Your task to perform on an android device: Go to the bewakoof app, Tap on the search bar and enter men's black zipper casual joggers 
Image 0: 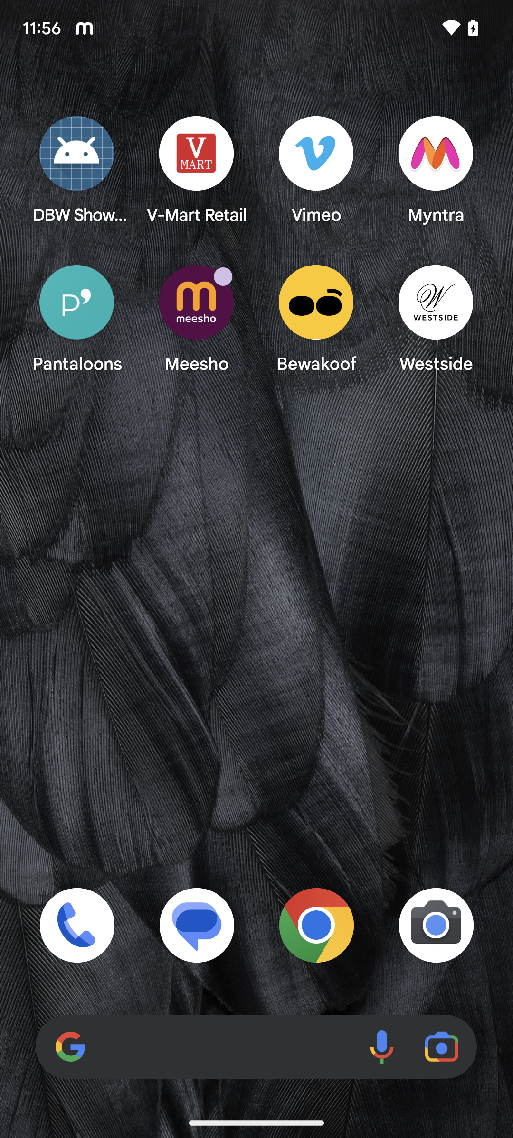
Open the bewakoof app
Step 0: open app "Bewakoof"
Image 1: 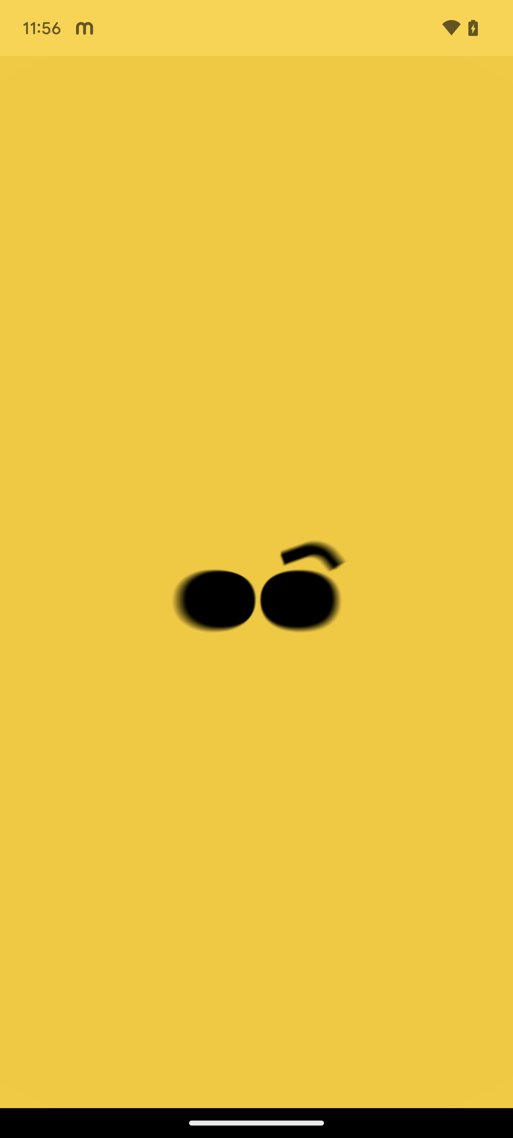
Open the bewakoof app
Step 1: wait
Image 2: 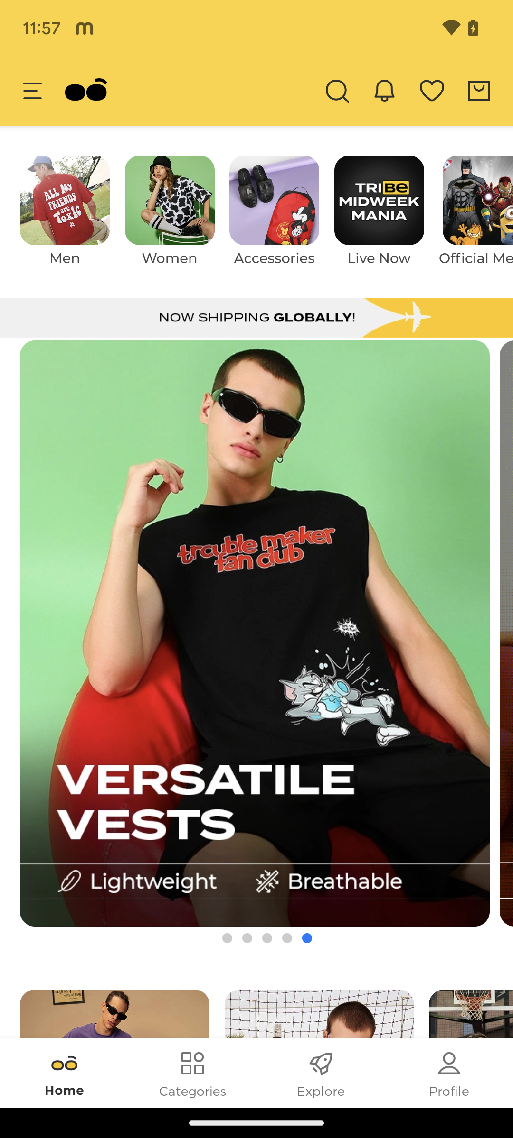
Click on the search icon on the left side of the bell icon at the top of the screen
Step 2: click (337, 90)
Image 3: 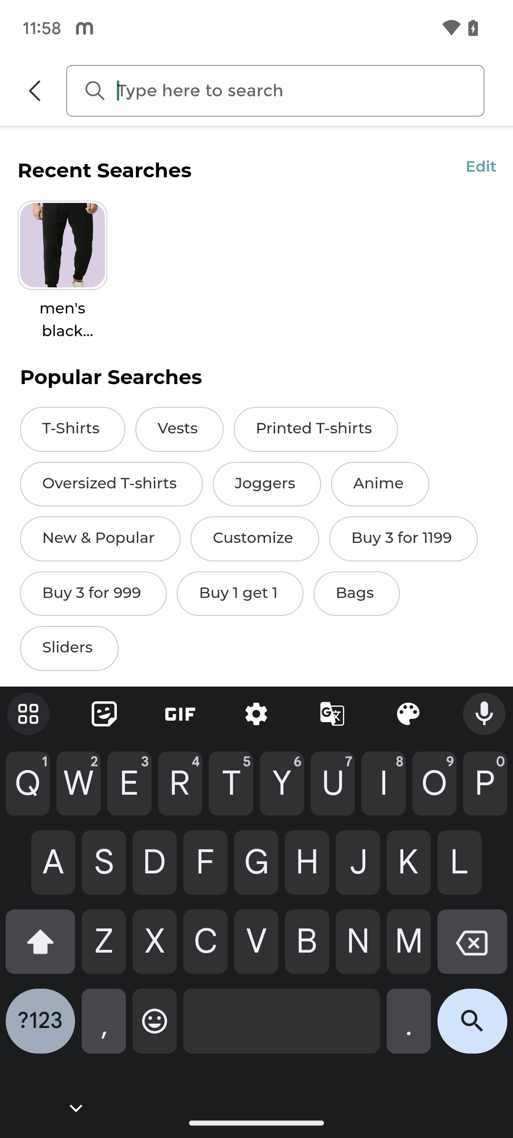
Enter men's black zipper casual joggers in the search bar at the top of the screen
Step 3: type "men's black zipper casual joggers"
Image 4: 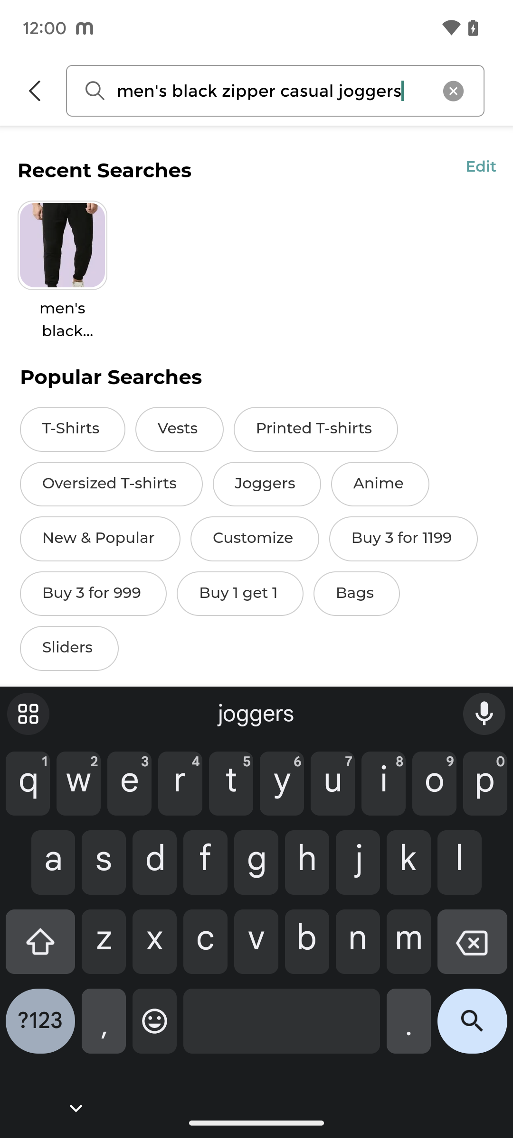
Click on the search icon at the bottom right of the screen
Step 4: click (472, 1028)
Image 5: 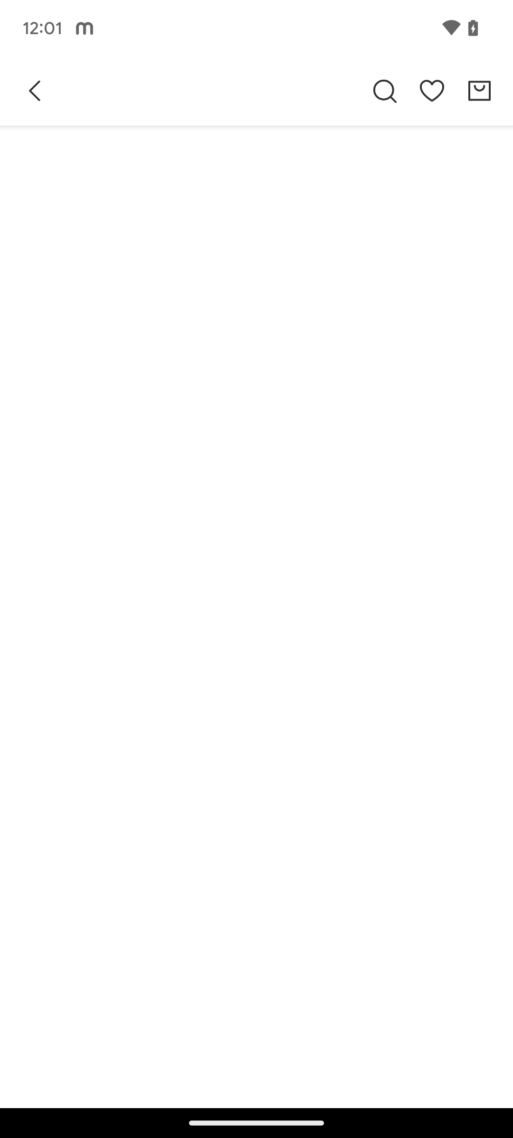
Click on the search icon at the bottom right of the screen
Step 5: wait